Your task to perform on an android device: Set the Mondly Language app to remind me of every day's lessons at 6 am.
Image 0: 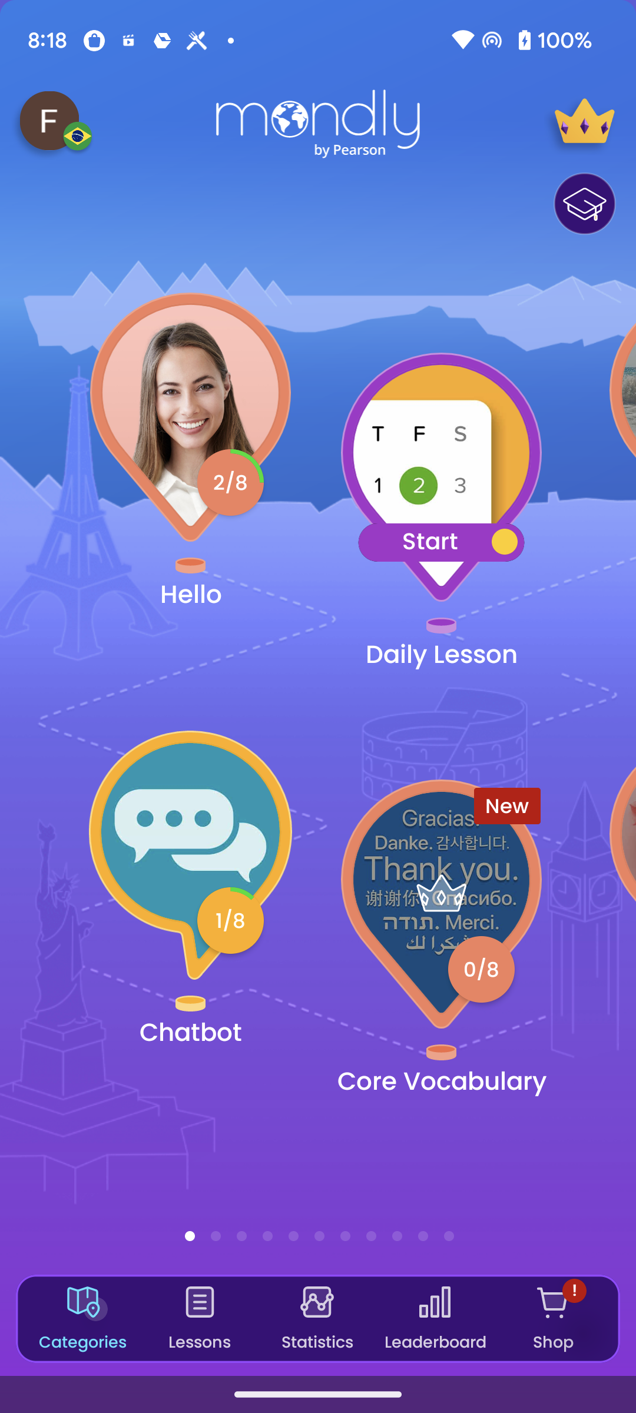
Click on the profile icon at the top left corner of the screen
Step 0: click (53, 125)
Image 1: 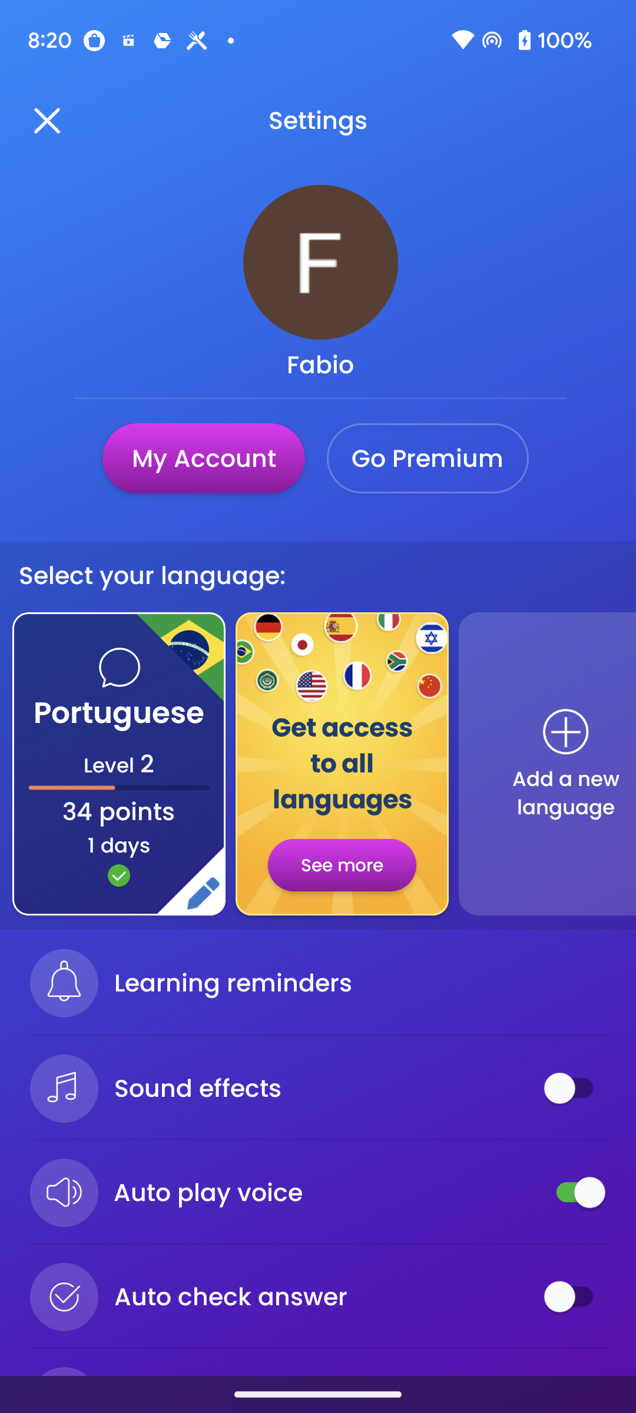
Click on the Learning reminders option
Step 1: click (362, 983)
Image 2: 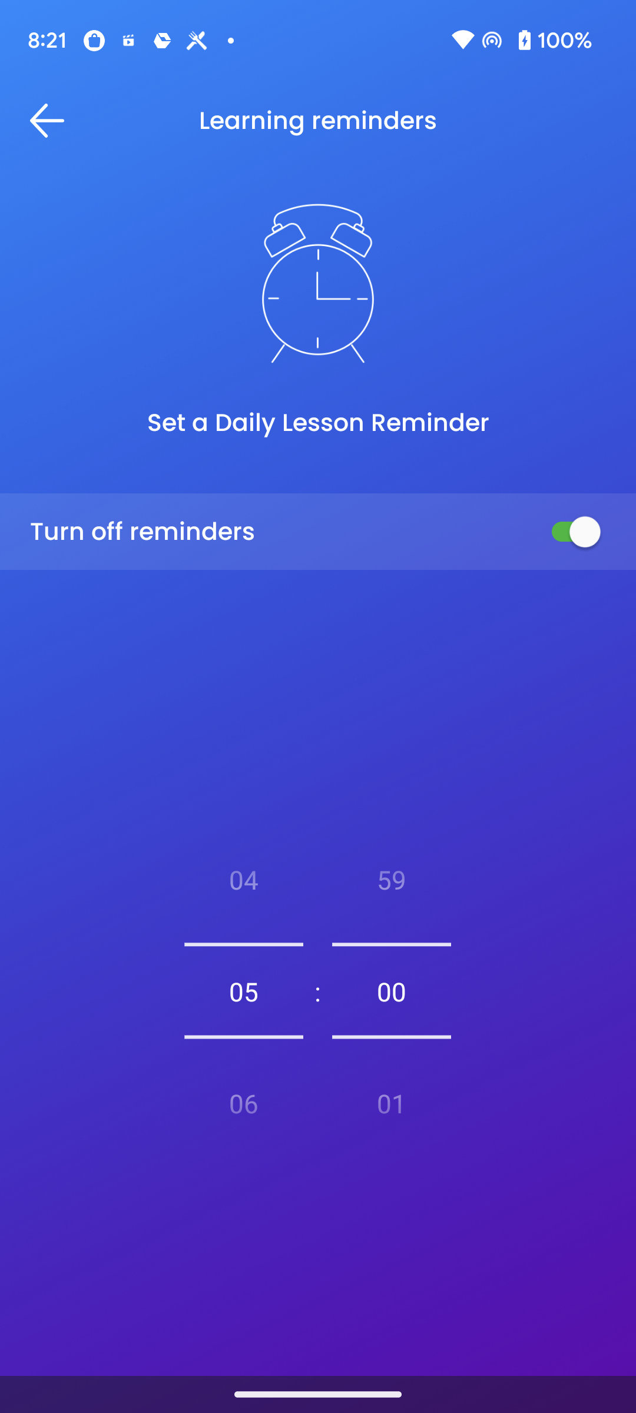
set hour to 6
Step 2: click (253, 1107)